Your task to perform on an android device: I want to search for a flight from Knoxville to Hawaii.
Image 0: 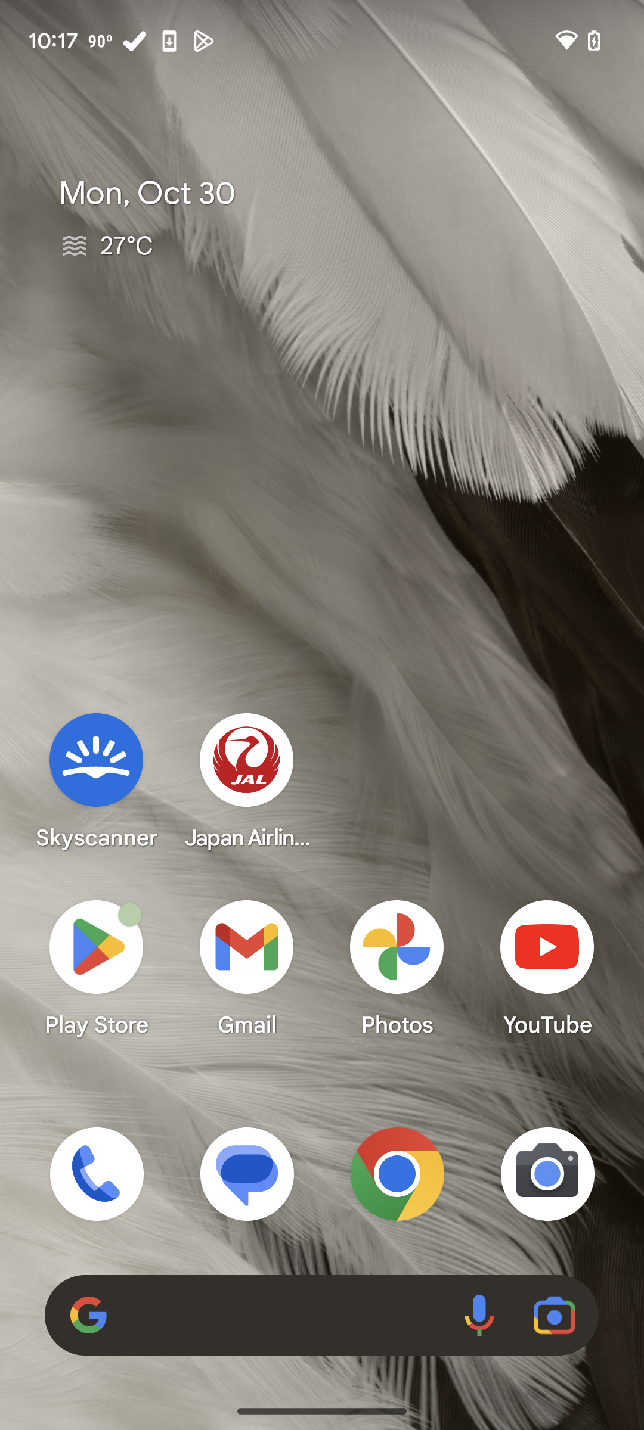
Open app.
Step 0: open app "Agoda"
Image 1: 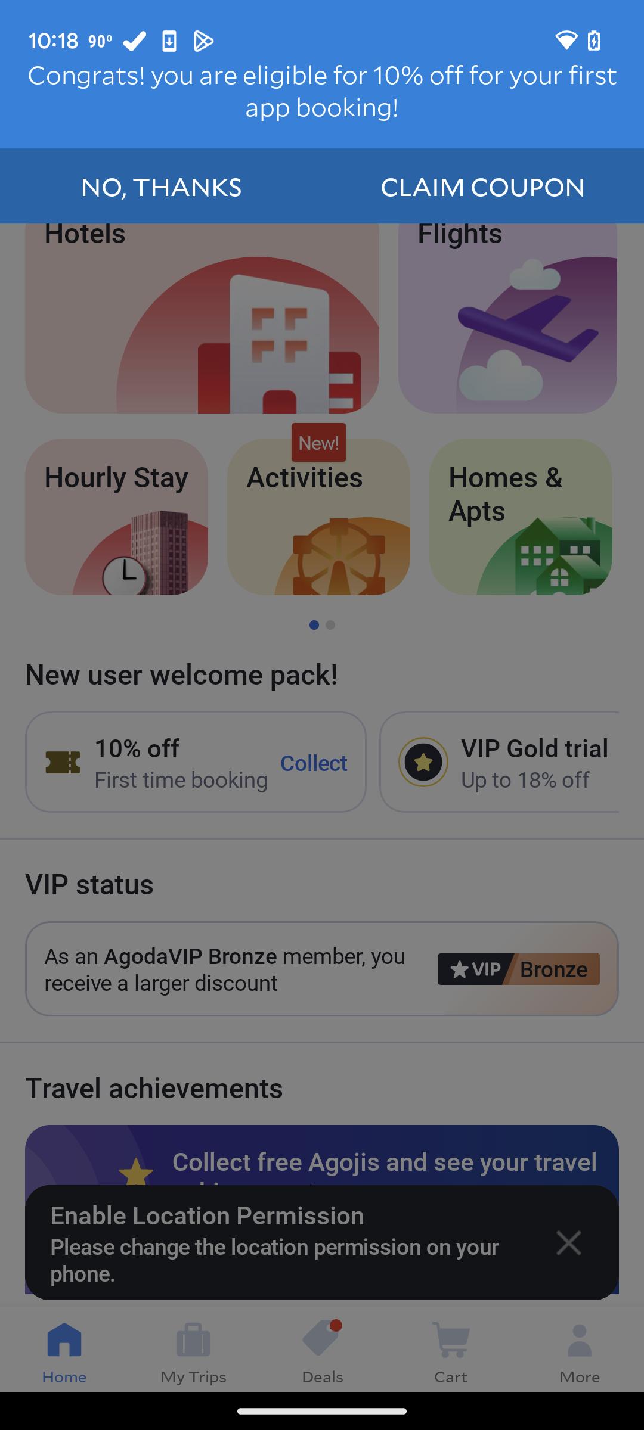
Click on cancel icon.
Step 1: click (552, 1242)
Image 2: 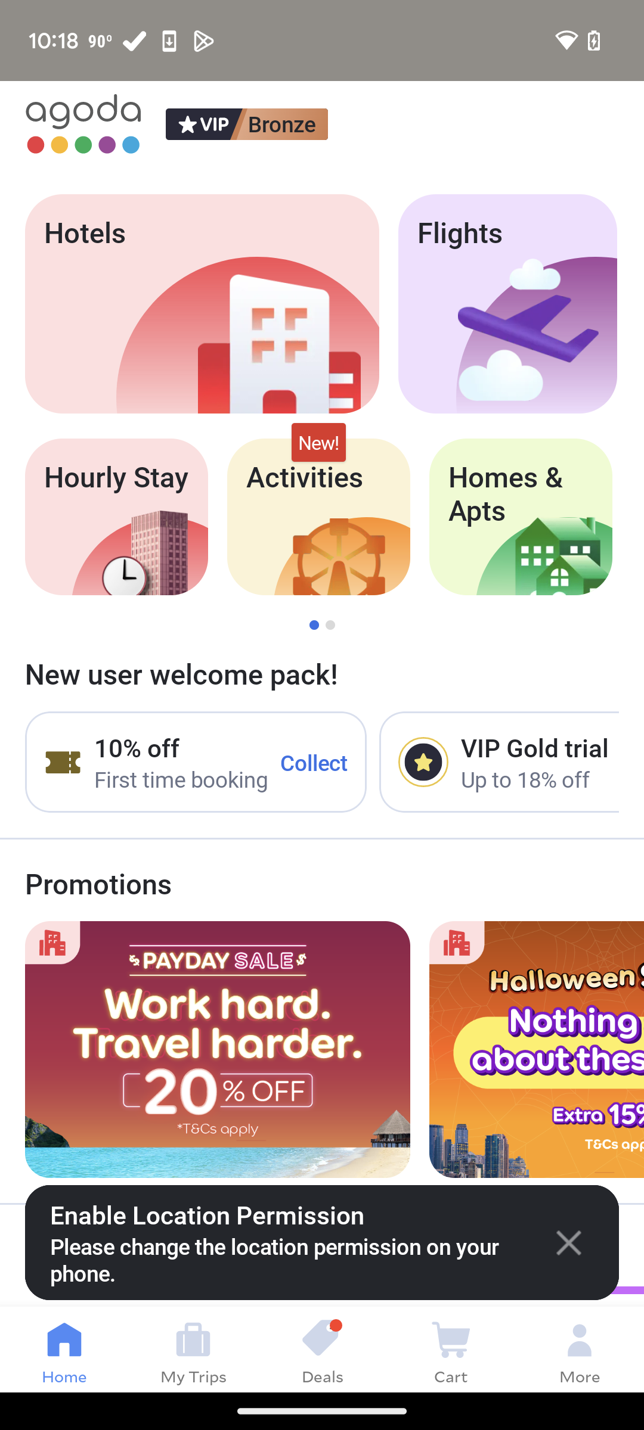
Click on Flights.
Step 2: click (460, 232)
Image 3: 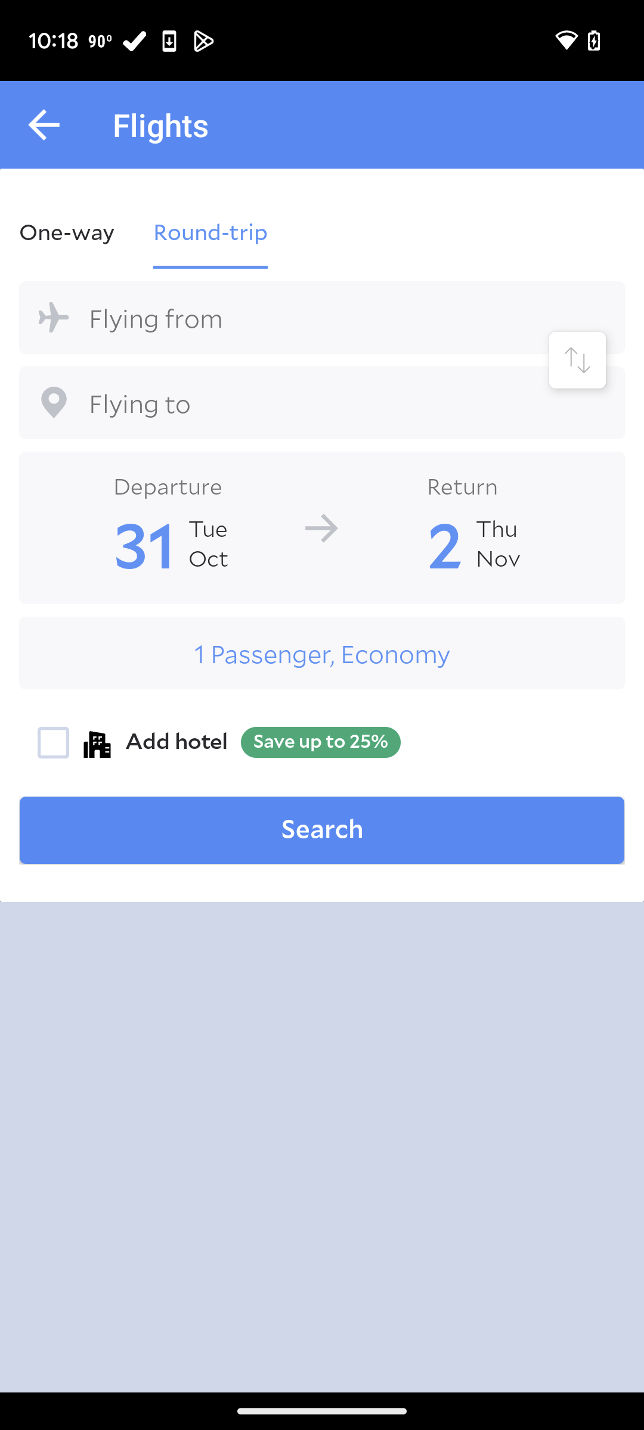
Click on One-way.
Step 3: click (67, 231)
Image 4: 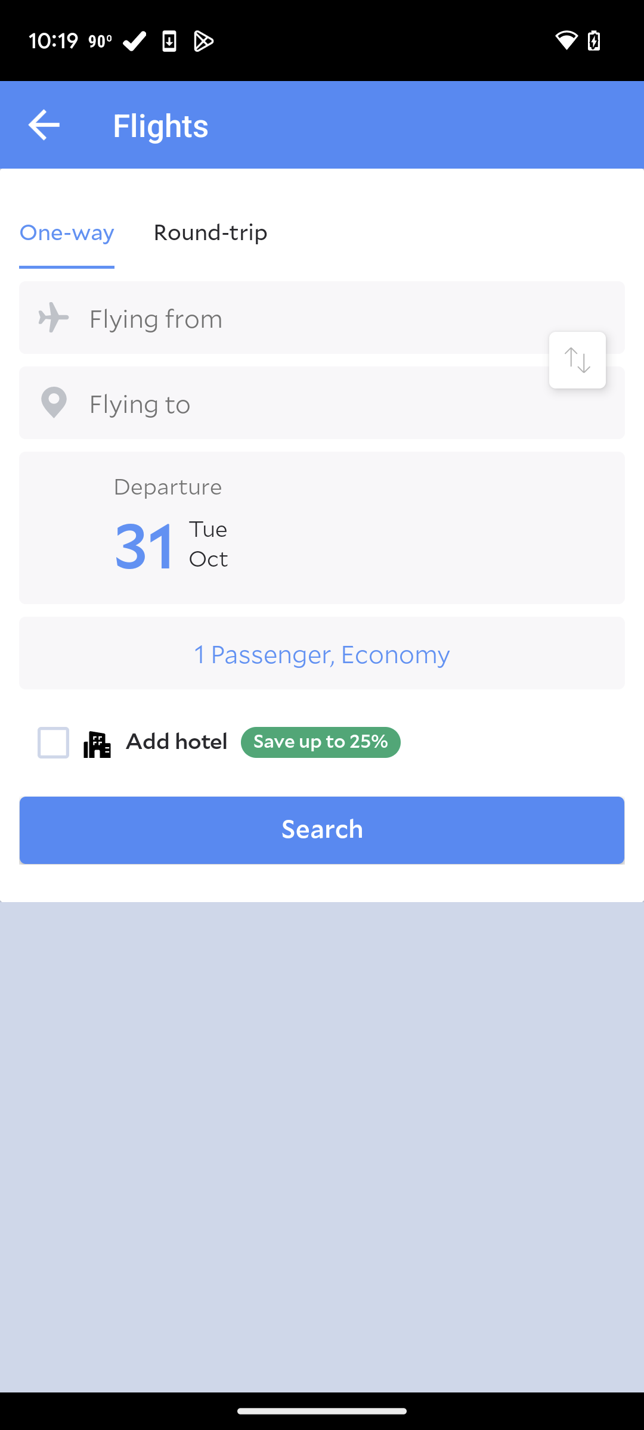
Click on flying from.
Step 4: click (321, 318)
Image 5: 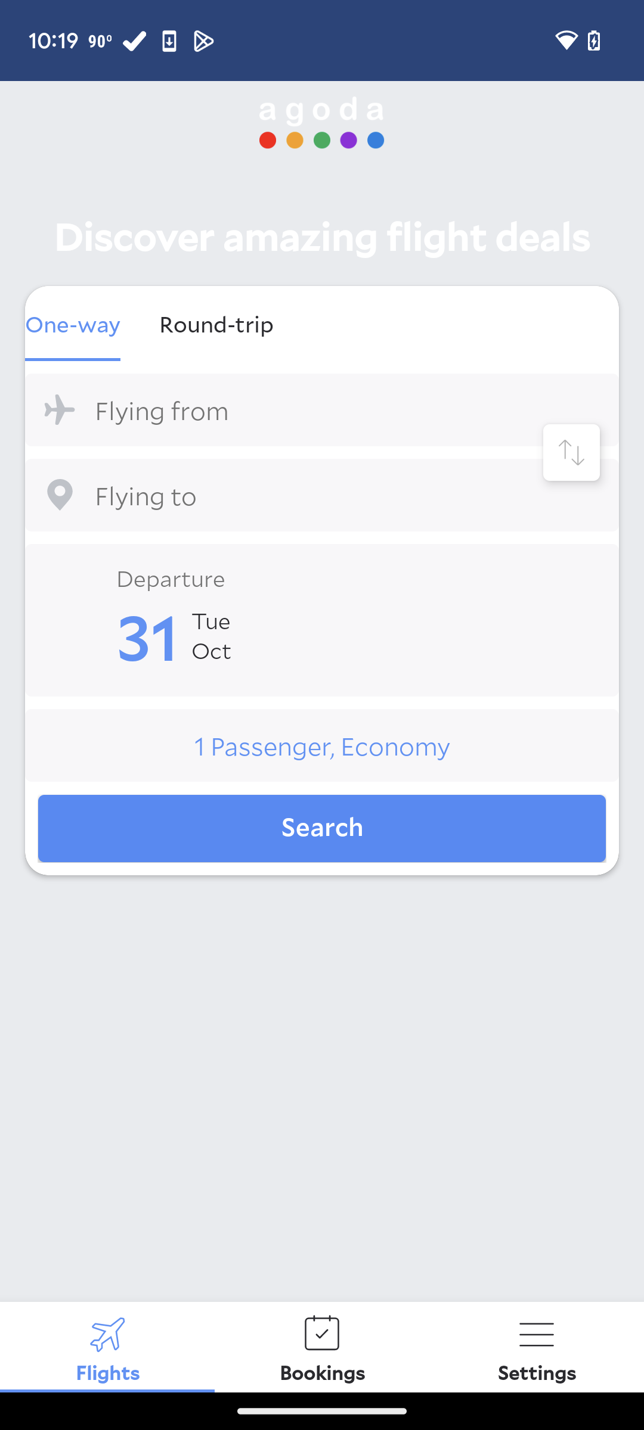
Click on flying from.
Step 5: click (322, 409)
Image 6: 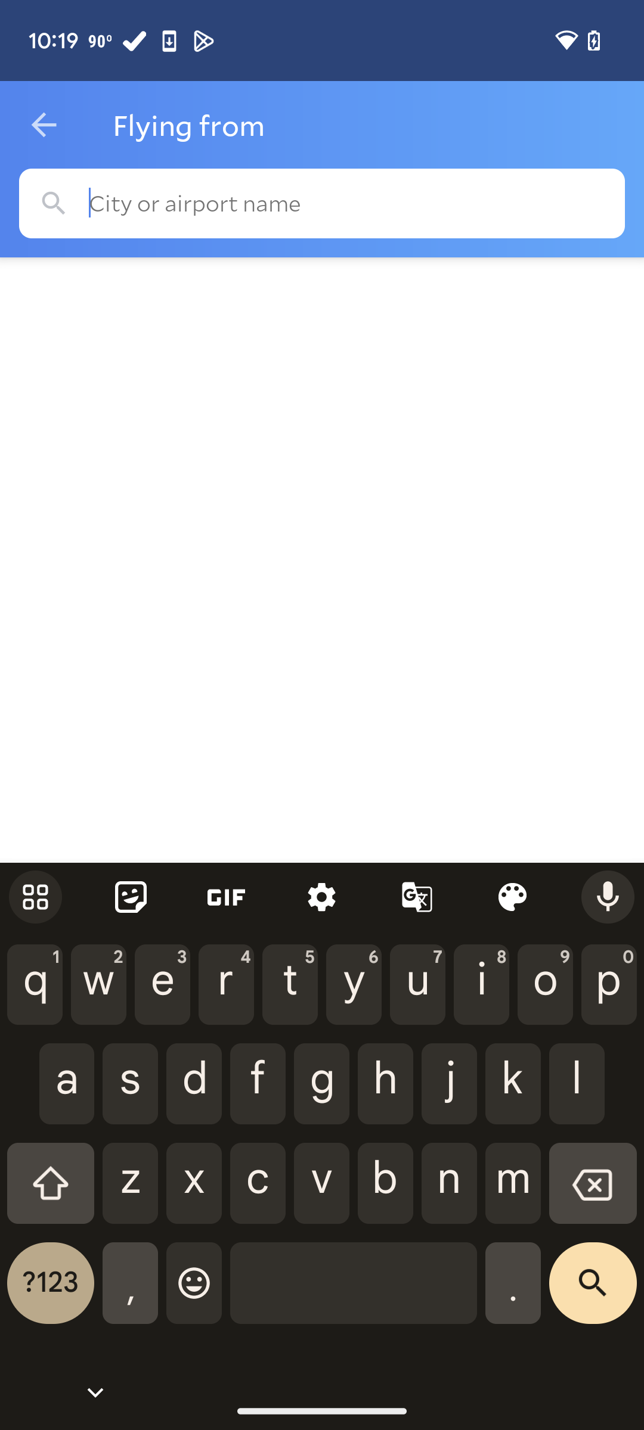
Type Knoxville.
Step 6: type "Knoxville."
Image 7: 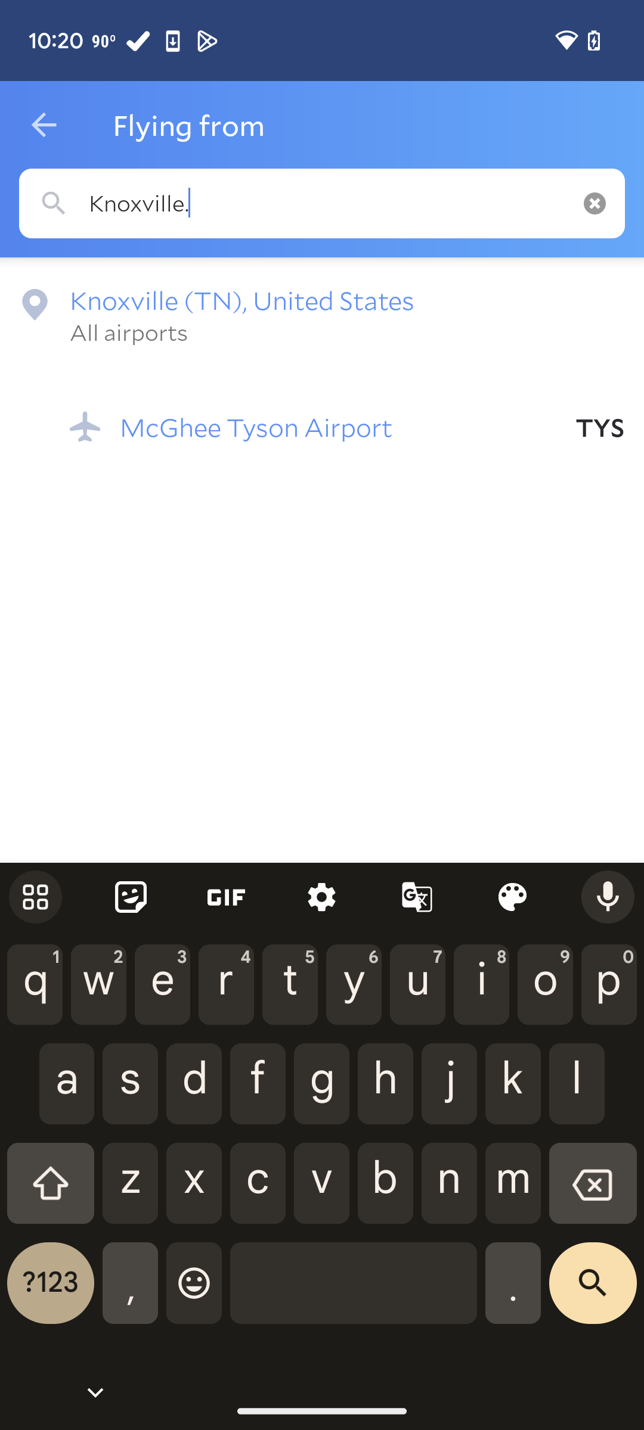
Select Knoxville.
Step 7: click (242, 300)
Image 8: 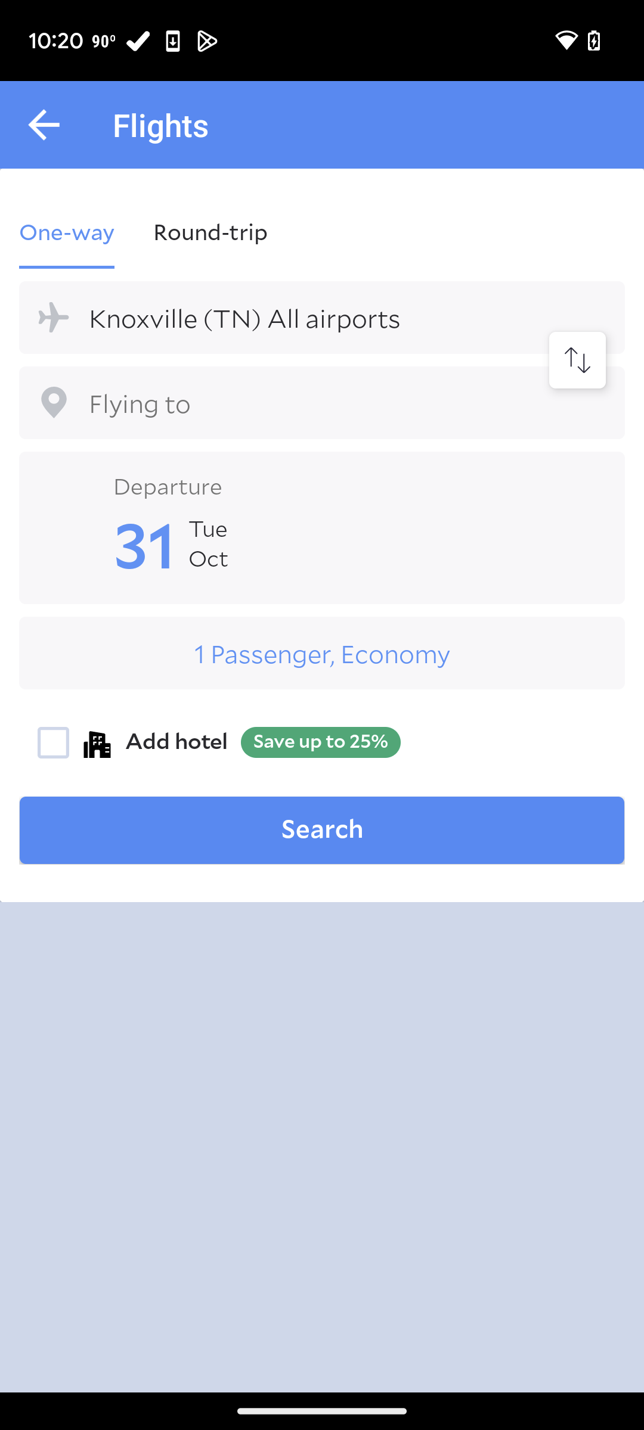
Click on flying to.
Step 8: click (321, 402)
Image 10: 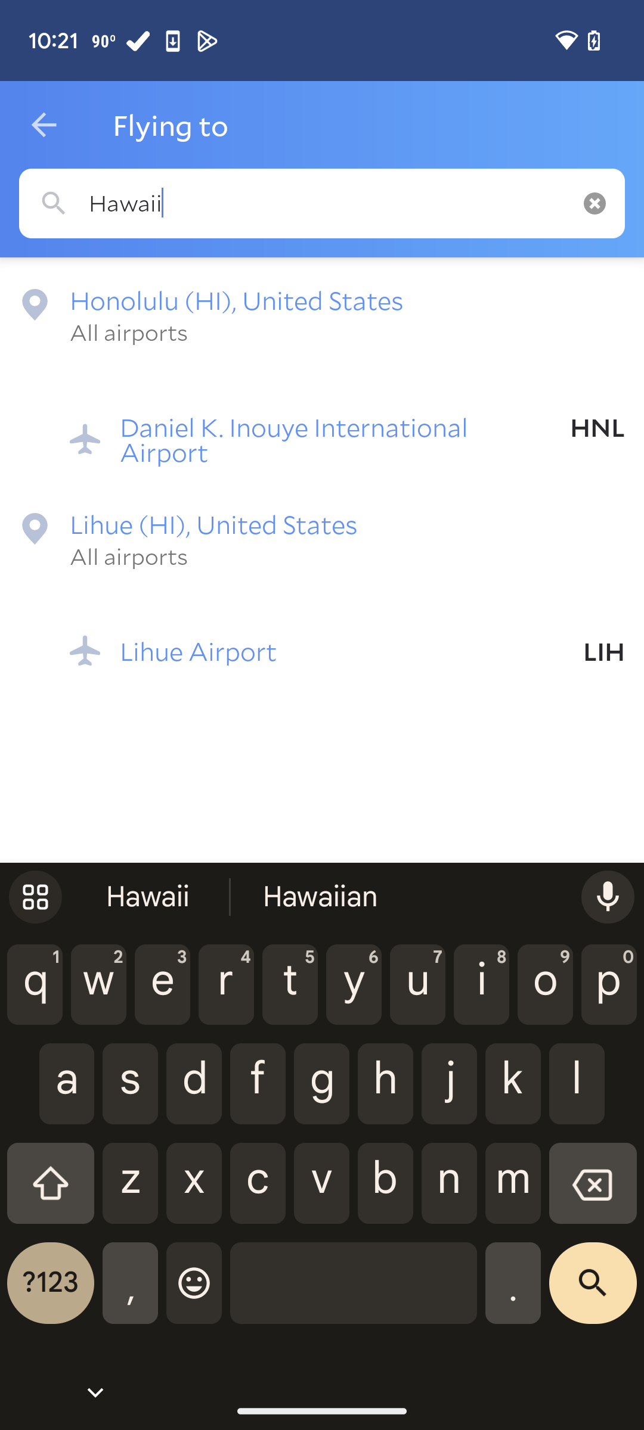
Click on Honolulu
Step 10: click (237, 300)
Image 11: 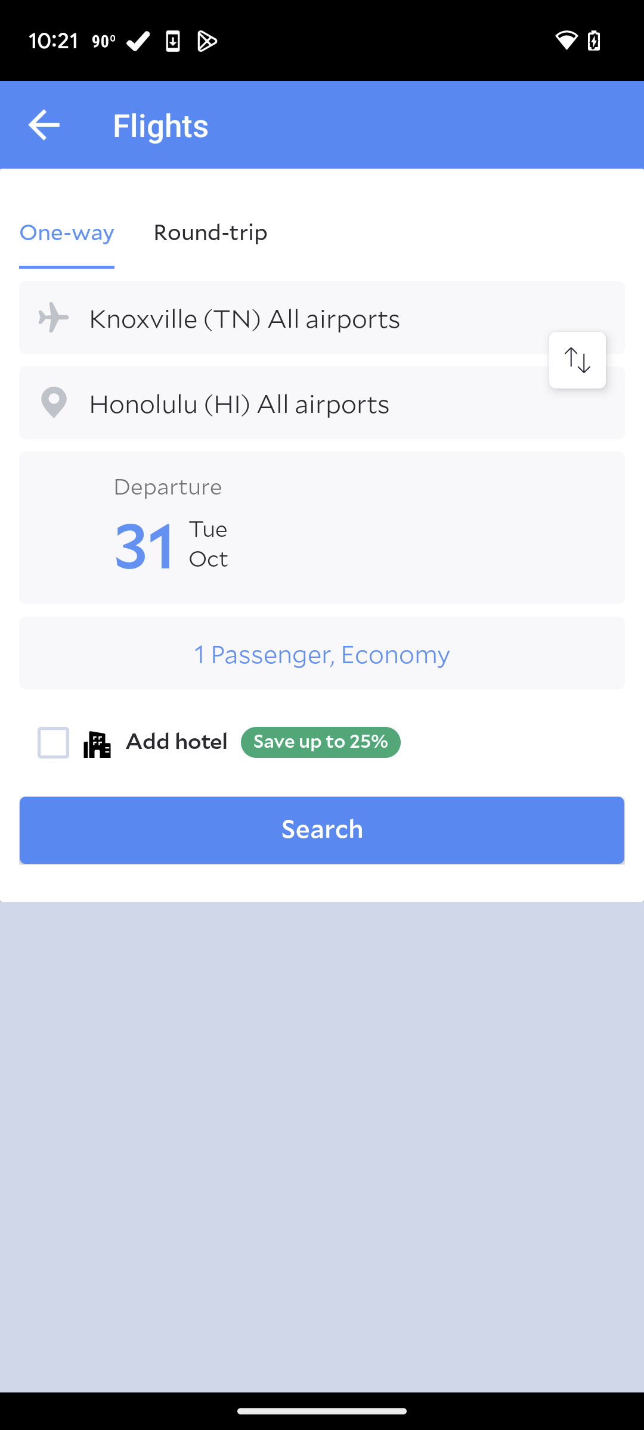
Click on search
Step 11: click (322, 829)
Image 12: 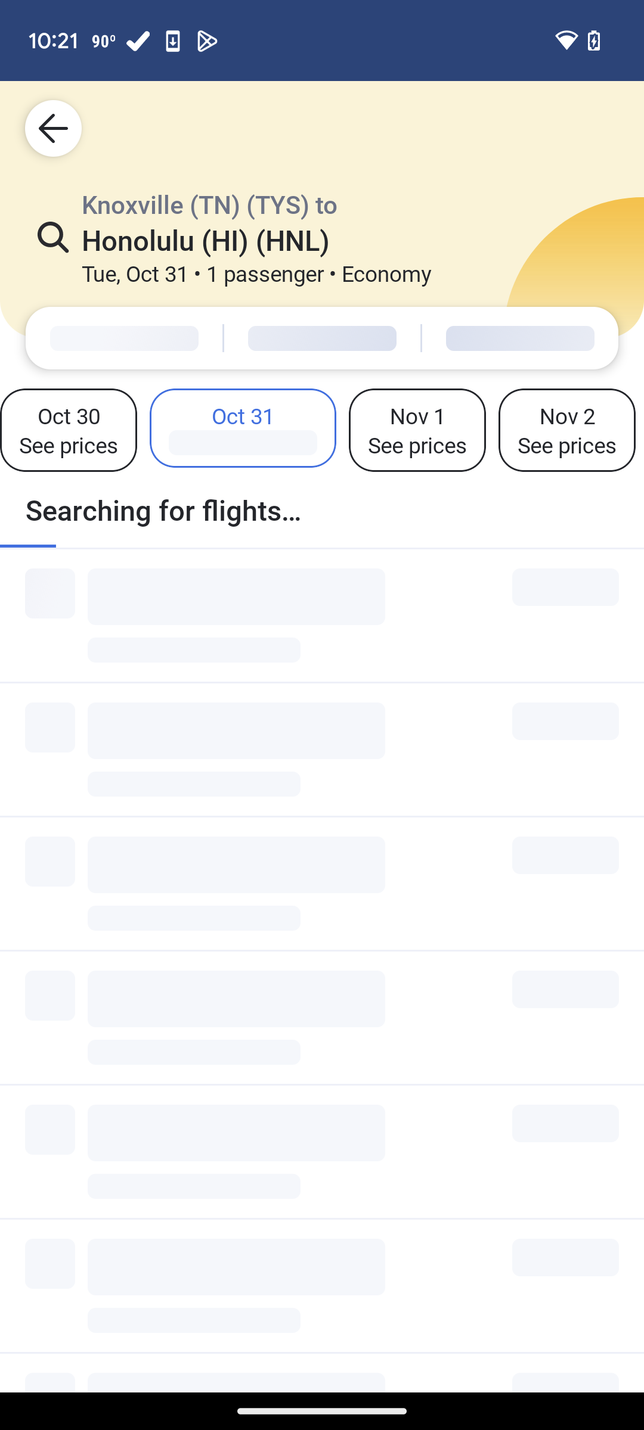
Click on search
Step 12: wait